Your task to perform on an android device: I want to bold the complete phrase of the dinner plan document in Polaris Office
Image 0: 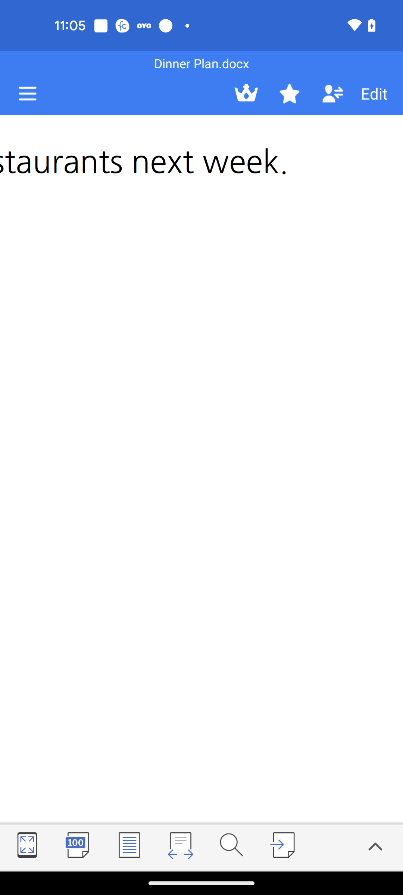
Click on the Edit option
Step 0: click (374, 94)
Image 1: 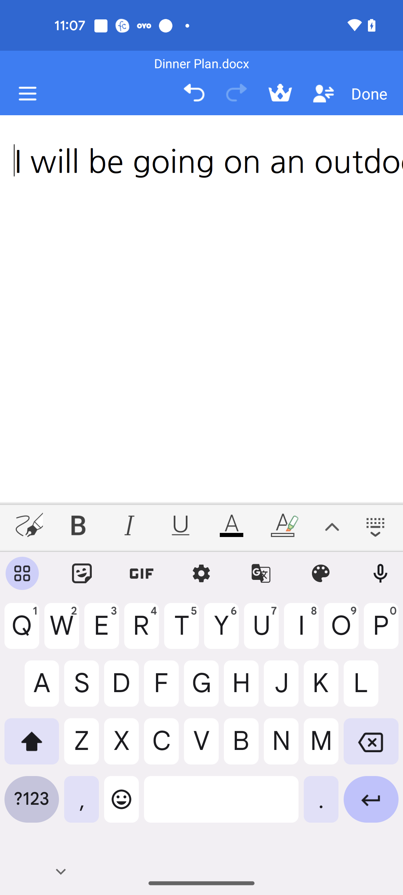
Click on the Cursor
Step 1: click (15, 161)
Image 2: 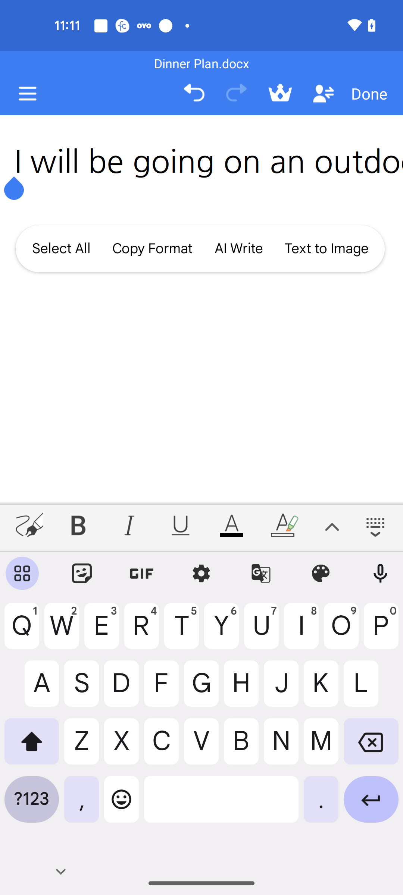
Click on the Select All option
Step 2: click (61, 249)
Image 3: 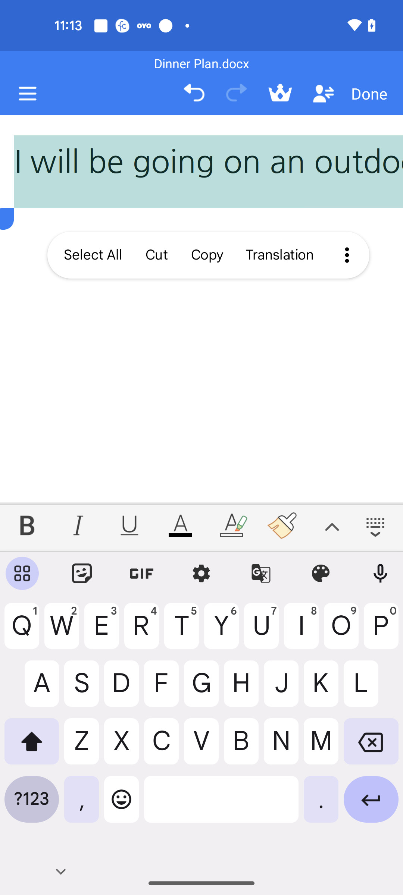
Click on the Bold option
Step 3: click (26, 523)
Image 4: 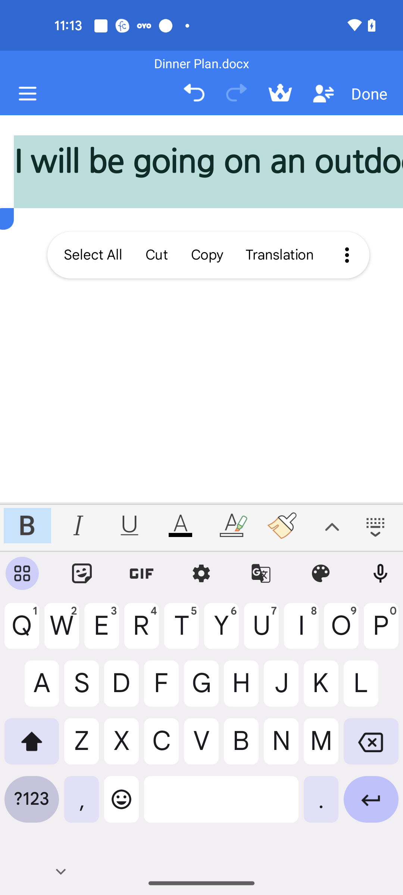
Click on the Done option
Step 4: click (369, 94)